Your task to perform on an android device: I want to remove a Grocery List doc file from the drive because it is no longer needed.
Image 0: 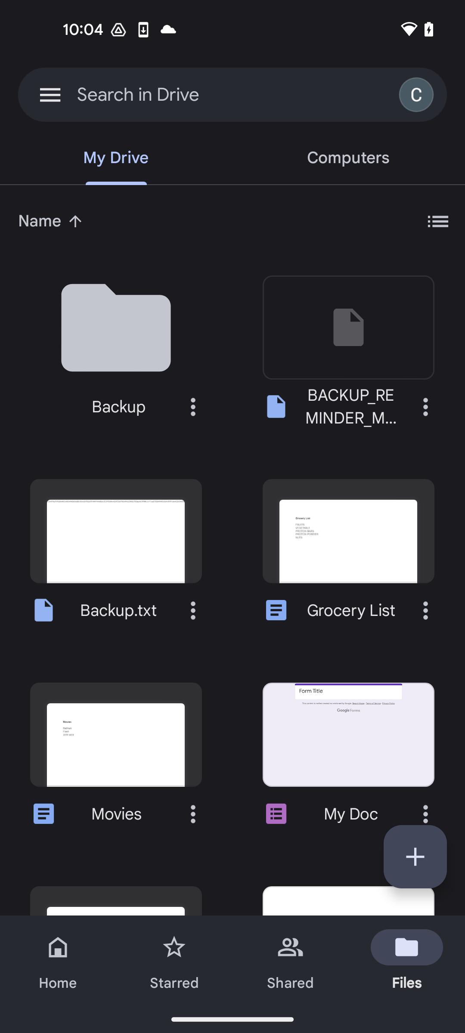
click on the three dots icon of Grocery List doc
Step 0: click (425, 610)
Image 2: 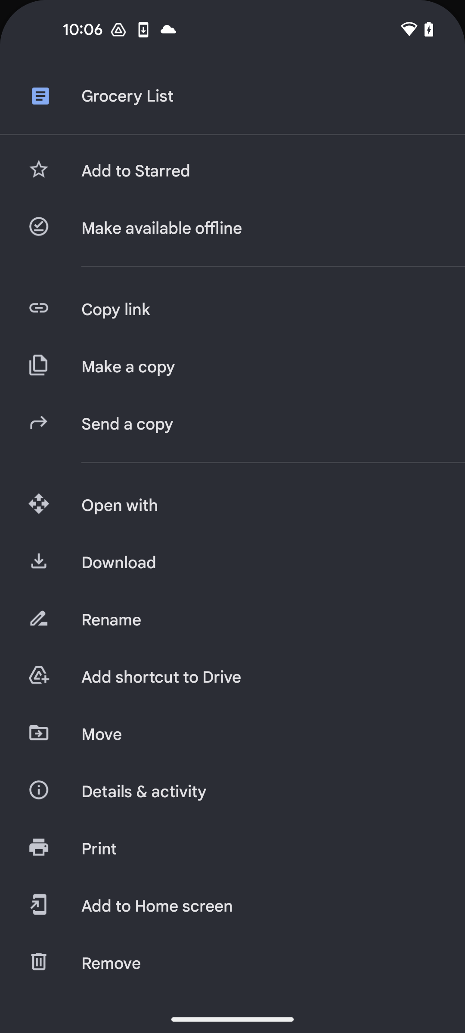
click on the remove option at the bottom left corner of the screen
Step 2: click (259, 963)
Image 3: 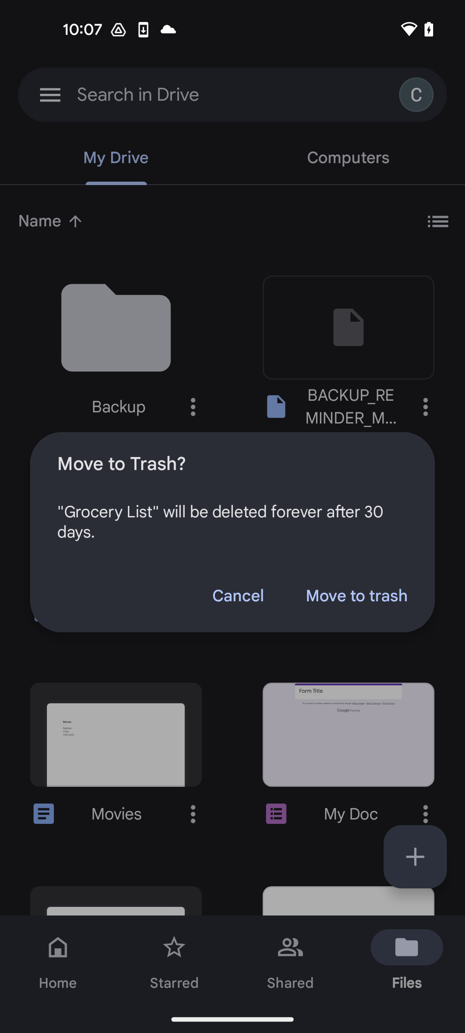
click on the Move to trash option
Step 3: click (356, 596)